Your task to perform on an android device: Open the Plantum app and browse the common mistakes of plant care.
Image 0: 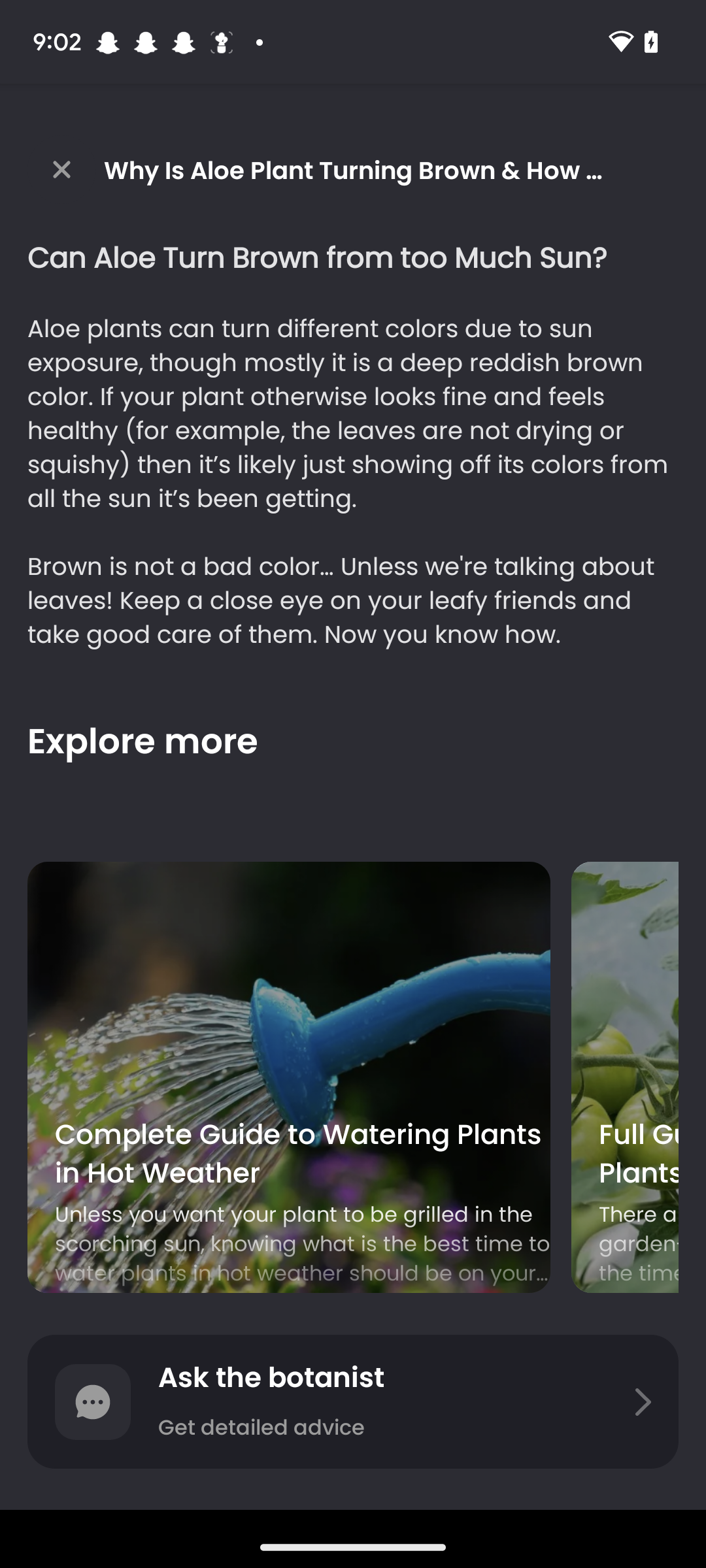
Step 0: open app "Plantum"
Image 1: 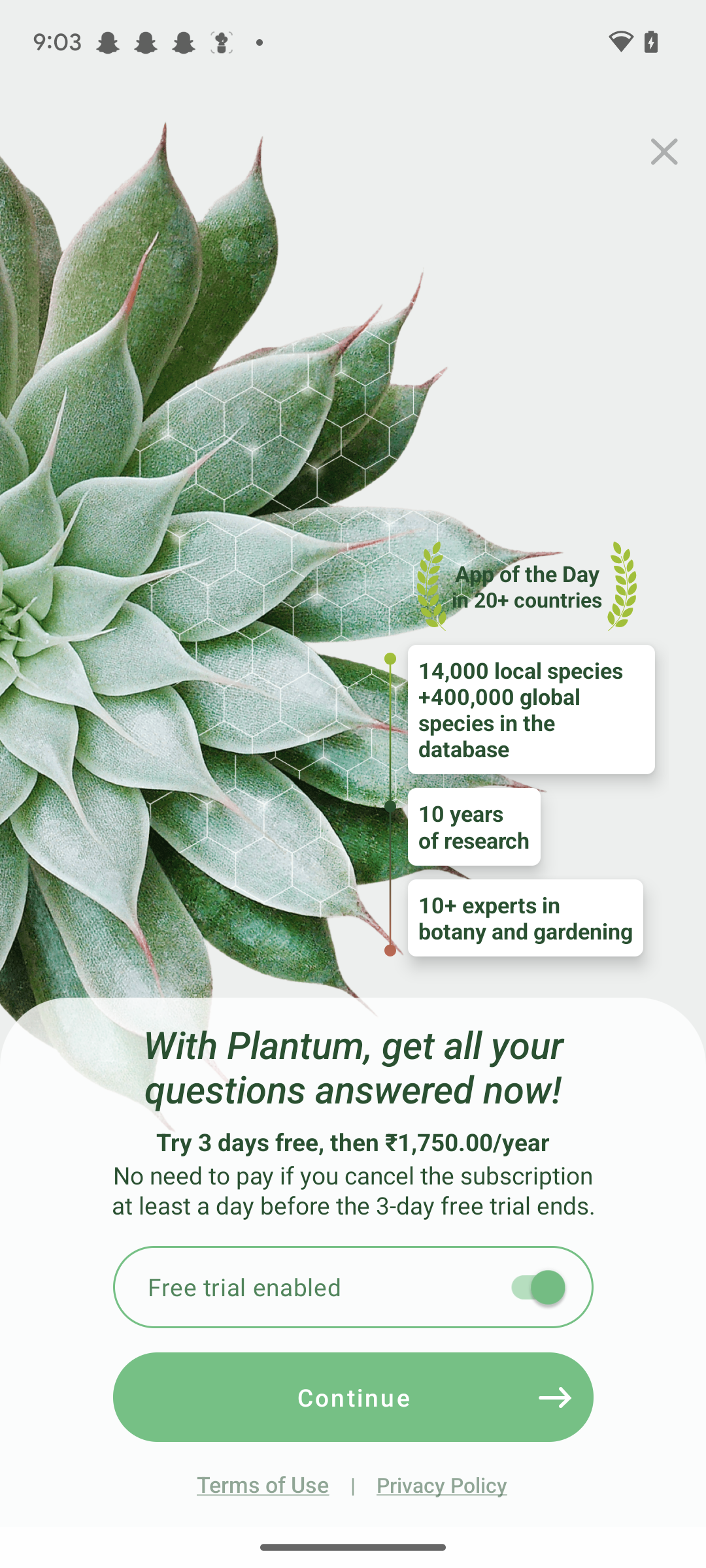
click on the cross icon at the top right corner of the screen
Step 1: click (664, 152)
Image 2: 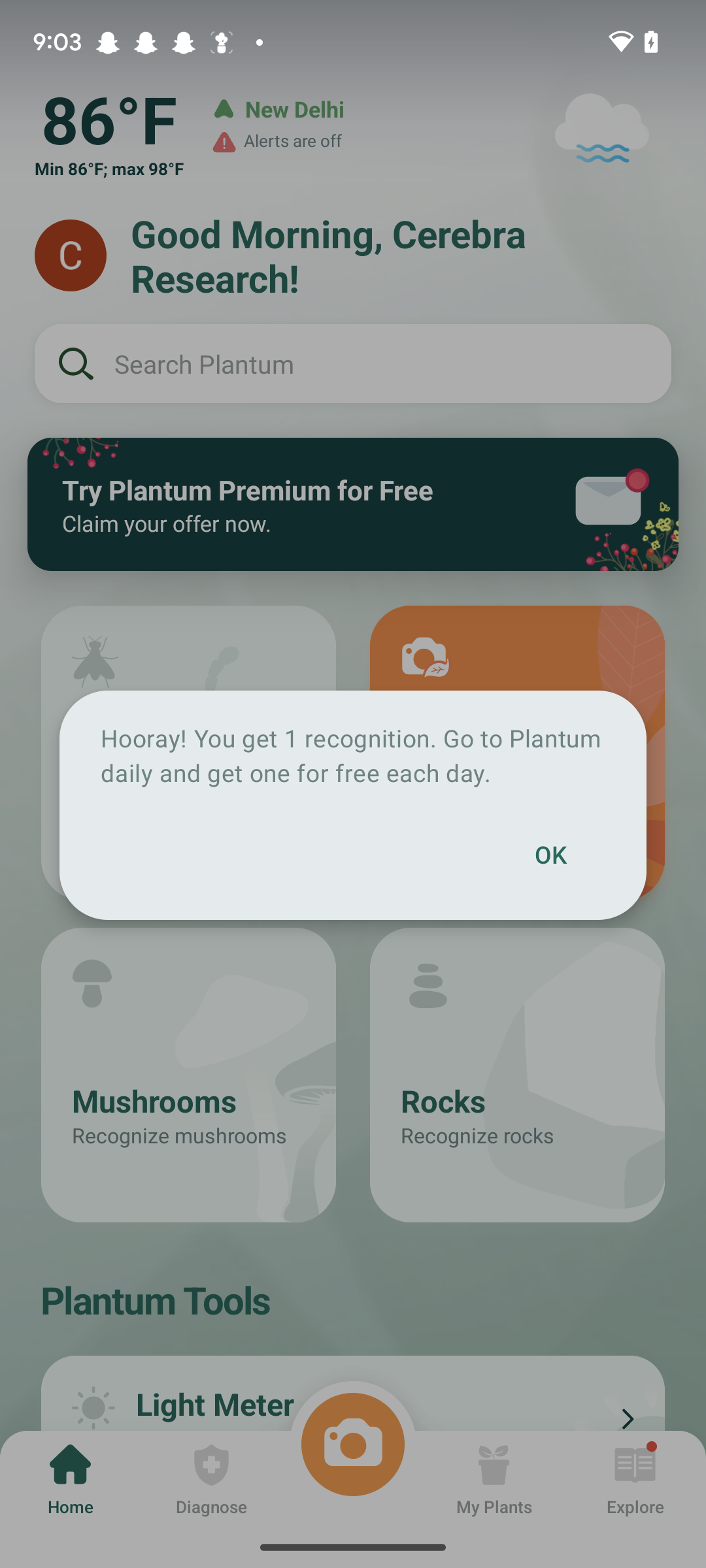
Click on the OK button on the pop up box
Step 2: click (550, 855)
Image 3: 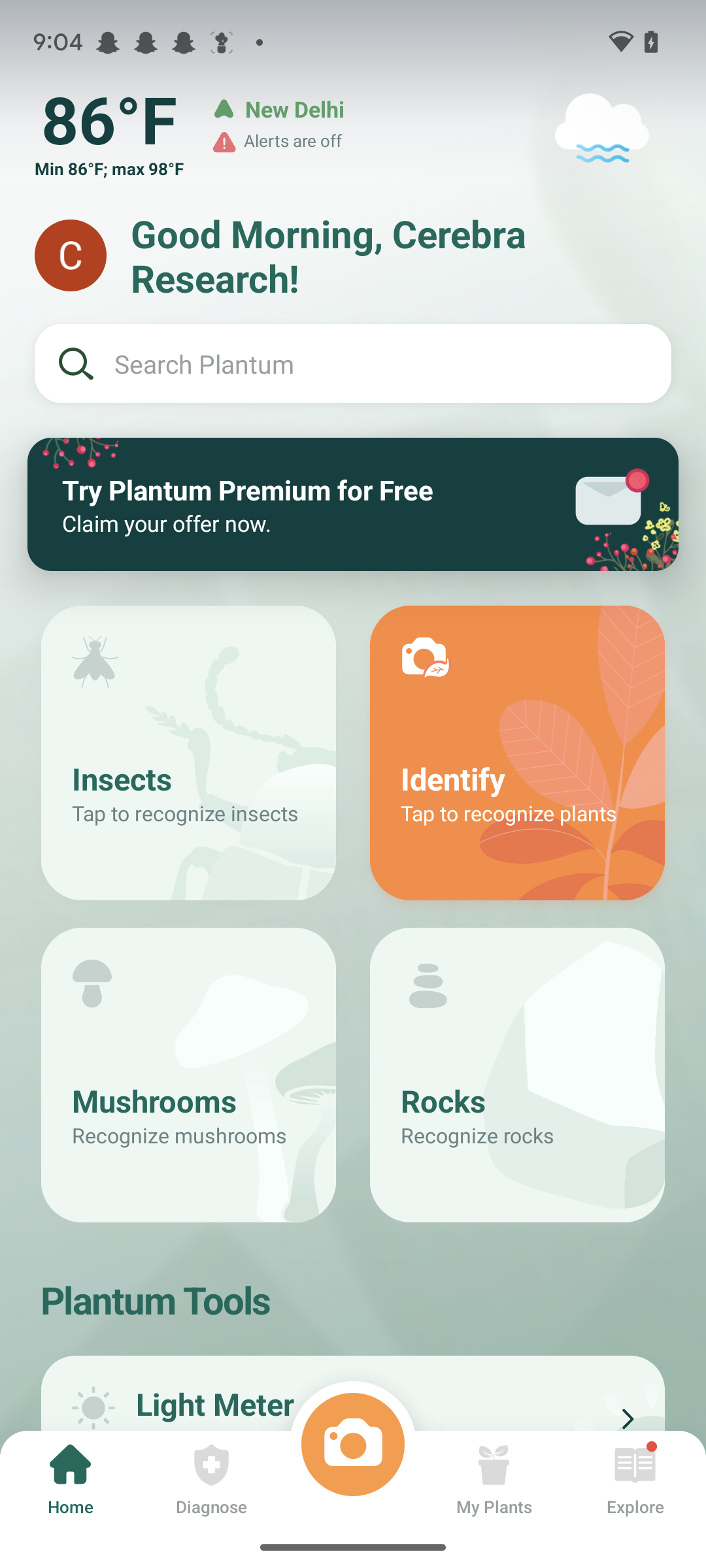
Click on the explore tab at the bottom of the screen
Step 3: click (635, 1480)
Image 4: 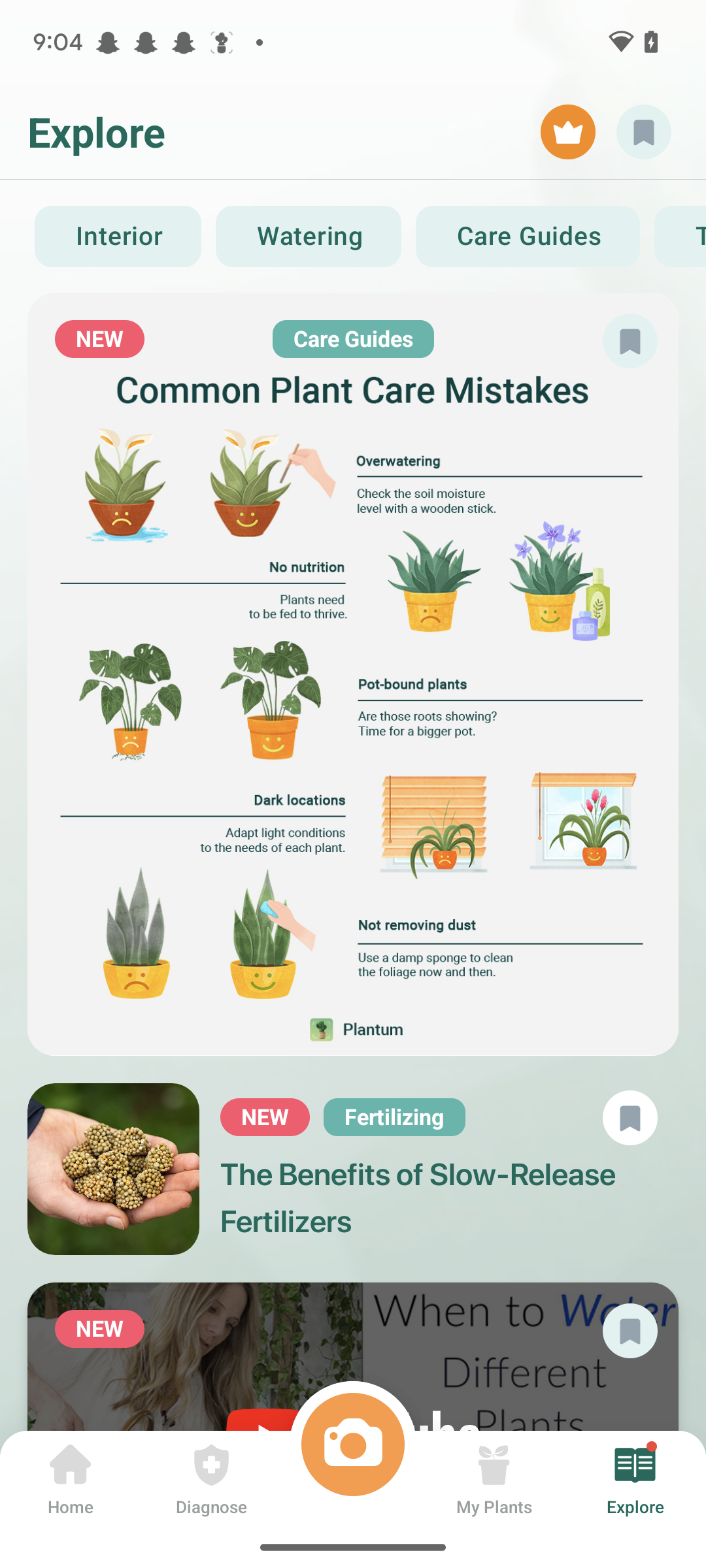
Open the  common mistakes of plant care
Step 4: click (353, 674)